Your task to perform on an android device: Start a stopwatch and perform a single lap action after 5 minutes, then stop the stopwatch.
Image 0: 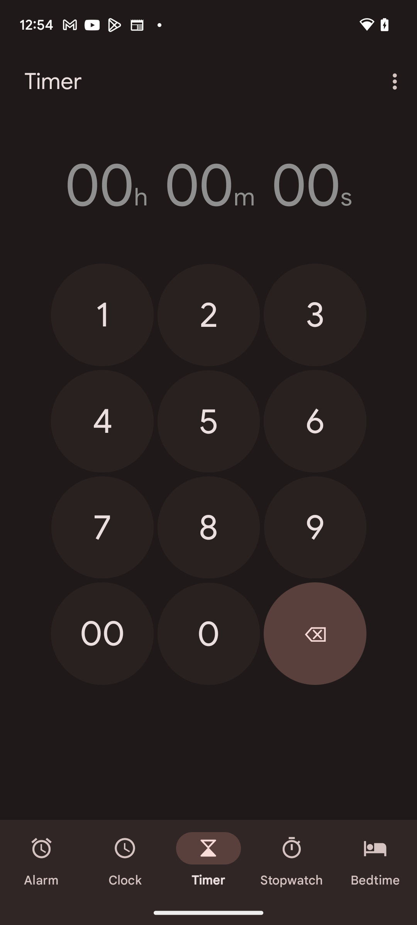
click on the stop watch at the bottom of the screen
Step 0: click (292, 860)
Image 1: 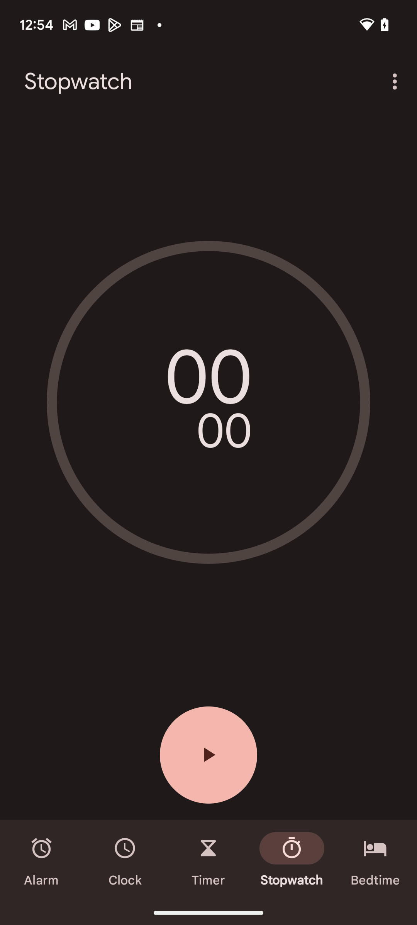
click on the start button
Step 1: click (208, 755)
Image 2: 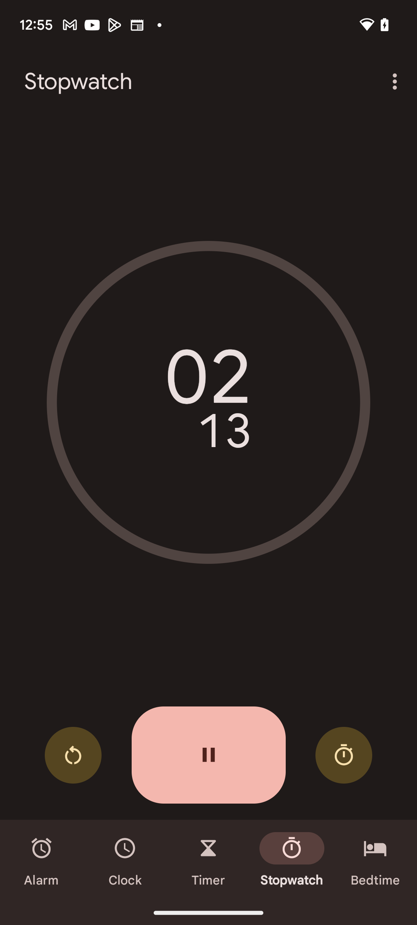
click on the lap button after 5 minutes
Step 2: click (344, 755)
Image 3: 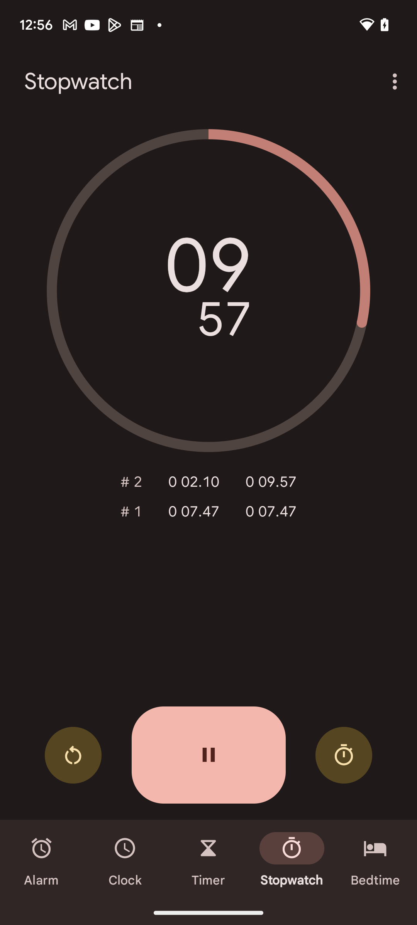
click on pause button
Step 3: click (208, 755)